Your task to perform on an android device: Browse the Robotic vacuum cleaner for cleaning my kitchen on the eBay app.
Image 0: 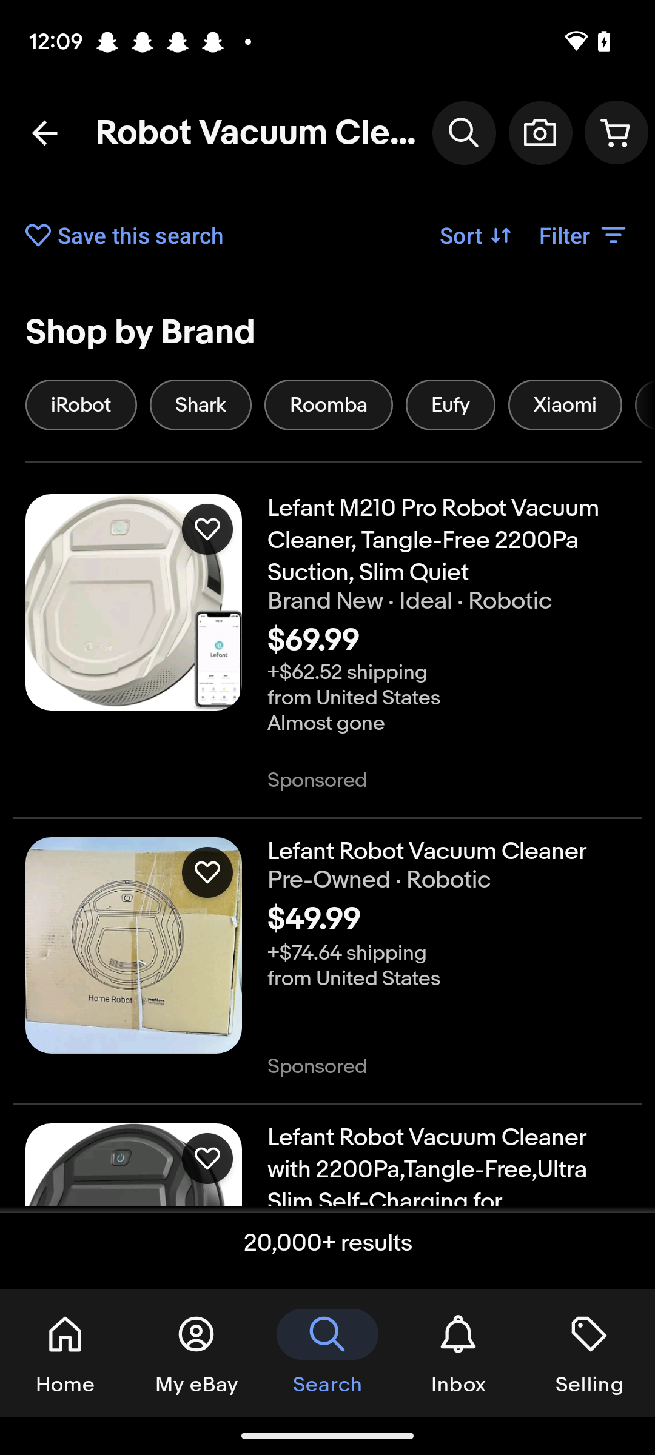
Click on the Tab filter.
Step 0: click (584, 235)
Image 1: 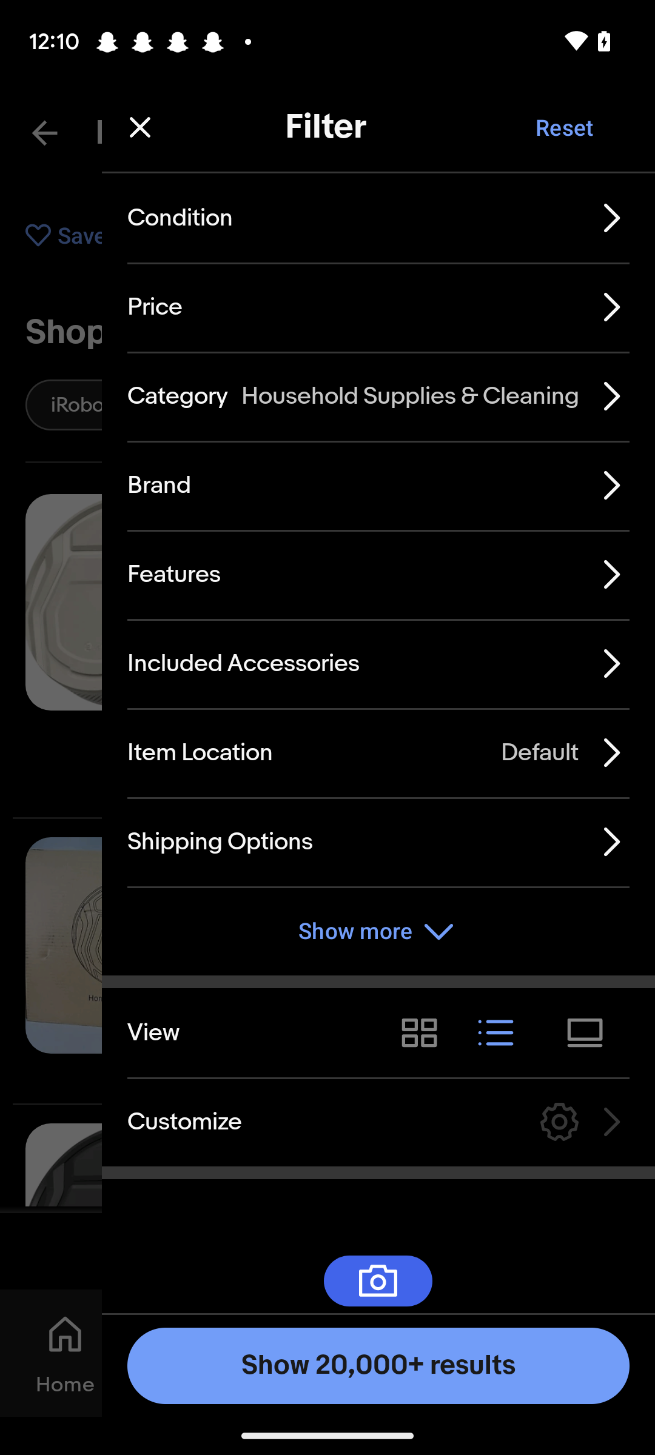
Select the third tab, "Category, from the top.
Step 1: click (177, 396)
Image 2: 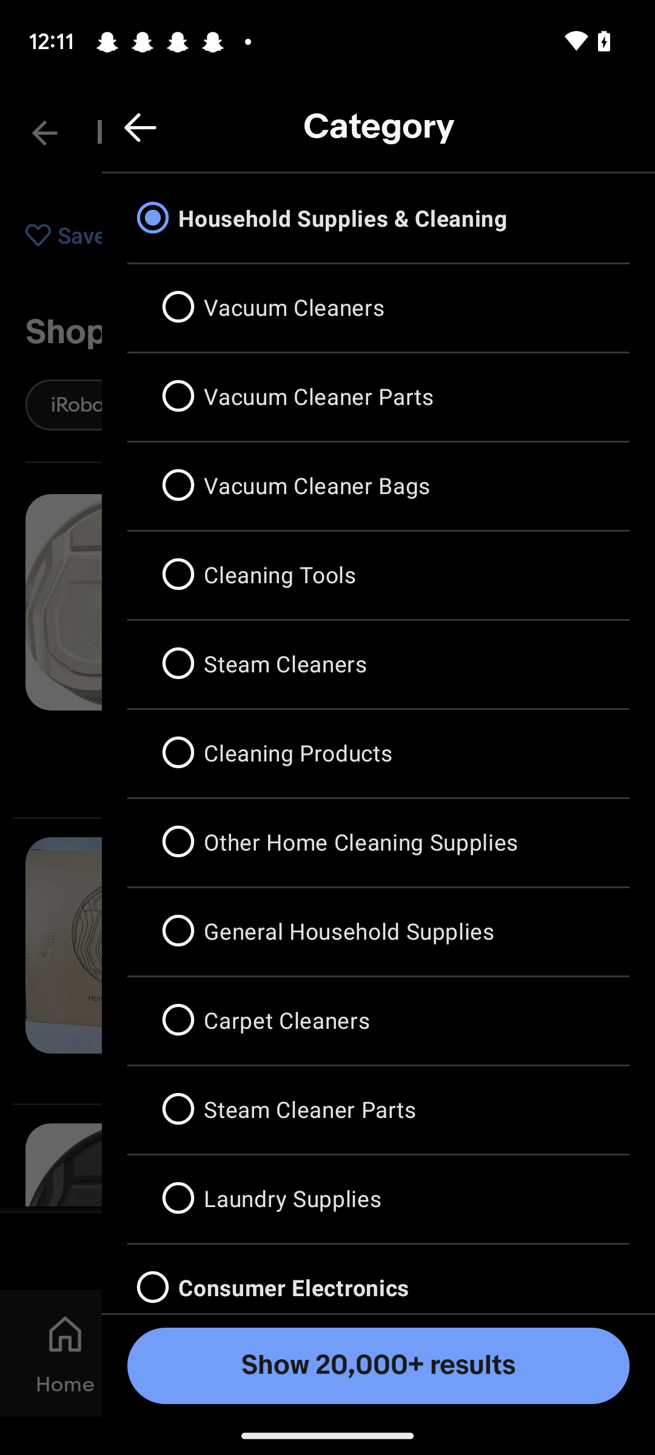
Swipe down
Step 2: scroll up
Image 3: 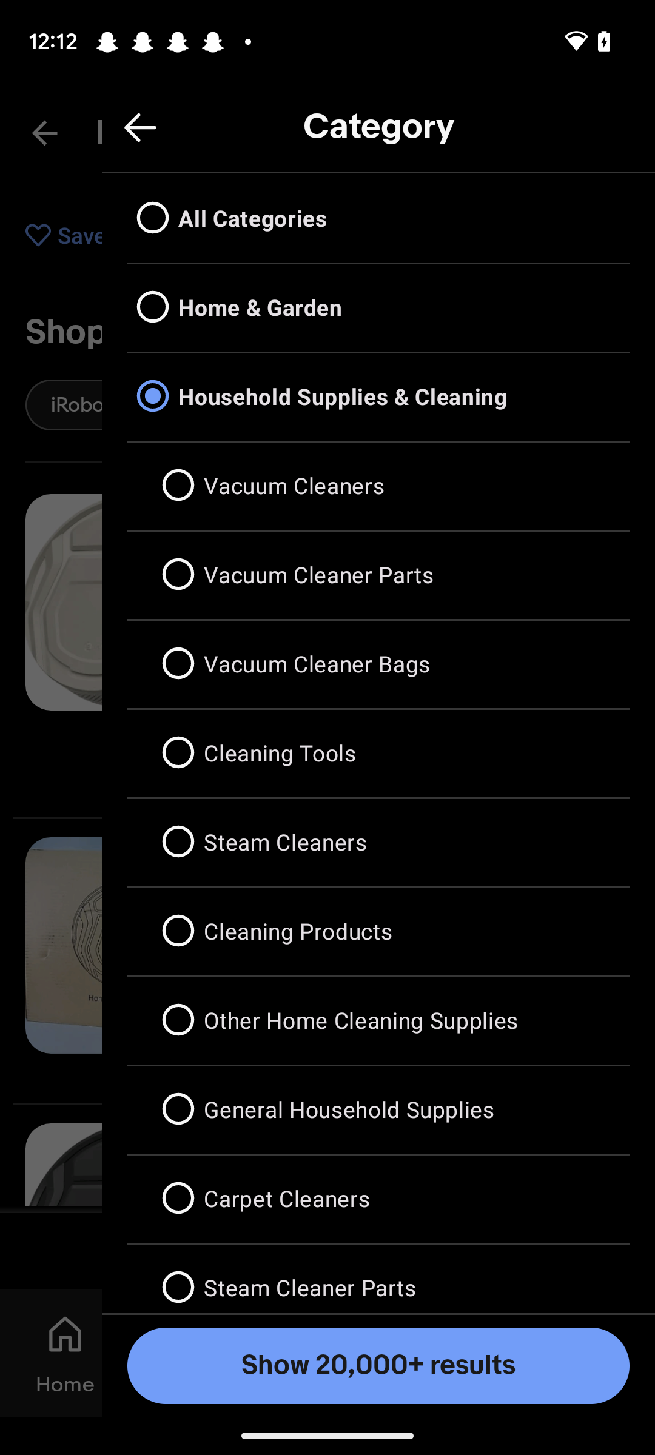
Click on the first tab "All Categories".
Step 3: click (226, 235)
Image 4: 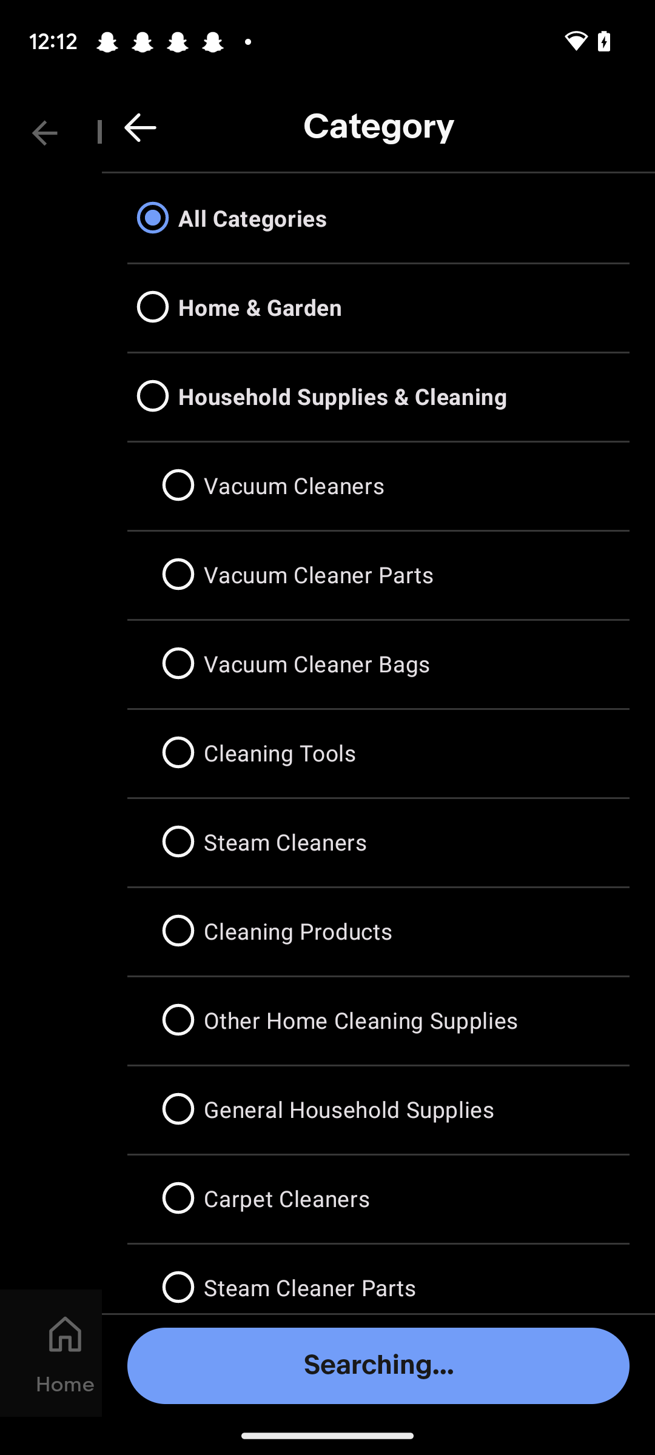
Swipe Up
Step 4: scroll down
Image 5: 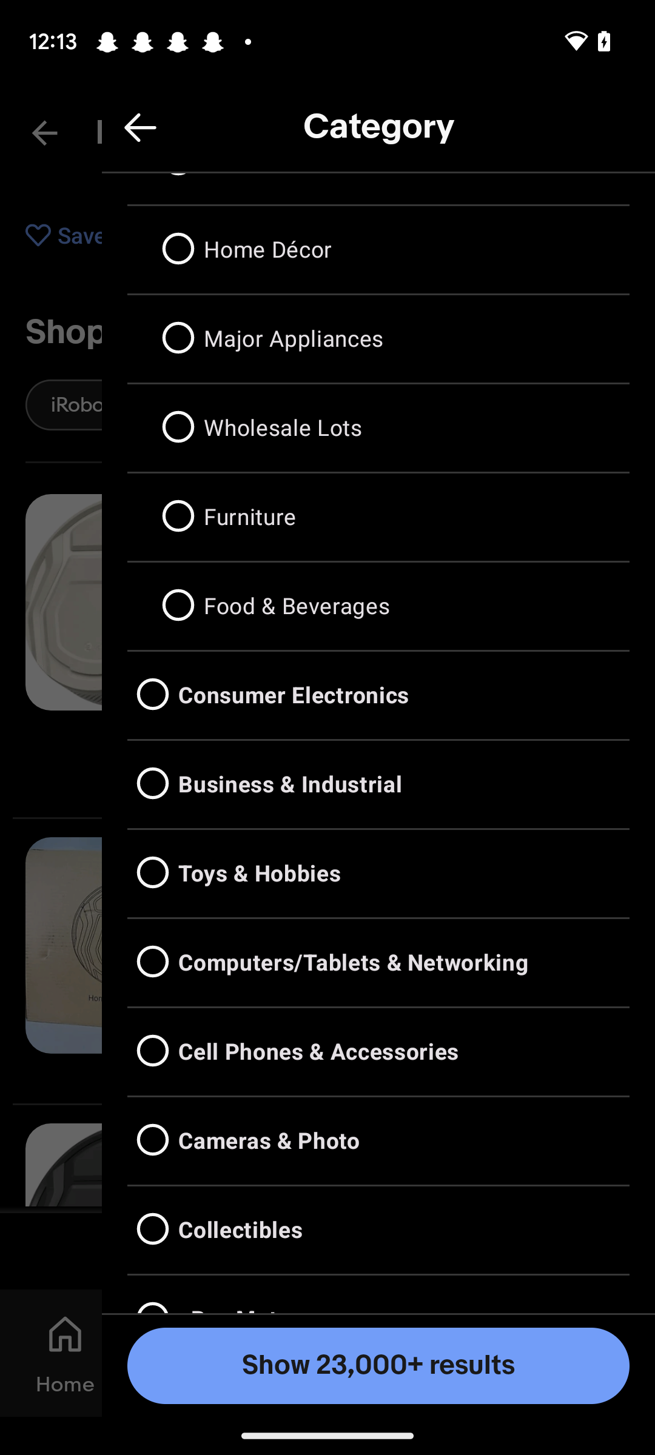
Swipe down
Step 5: scroll up
Image 6: 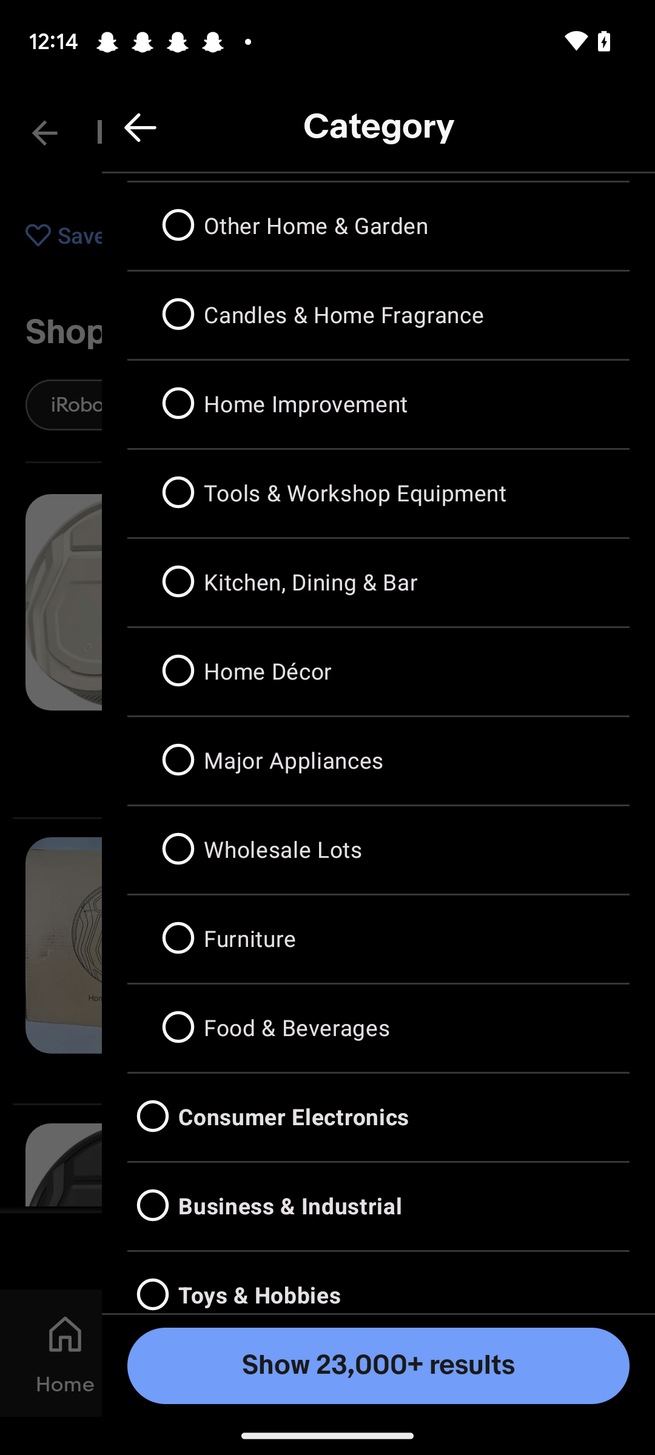
Click on the Fifth tab "Kitchen,Dining & Bar".
Step 6: click (448, 540)